Your task to perform on an android device: Select the saved trip of Fort William to Den Helder and view the Track details 
Image 0: 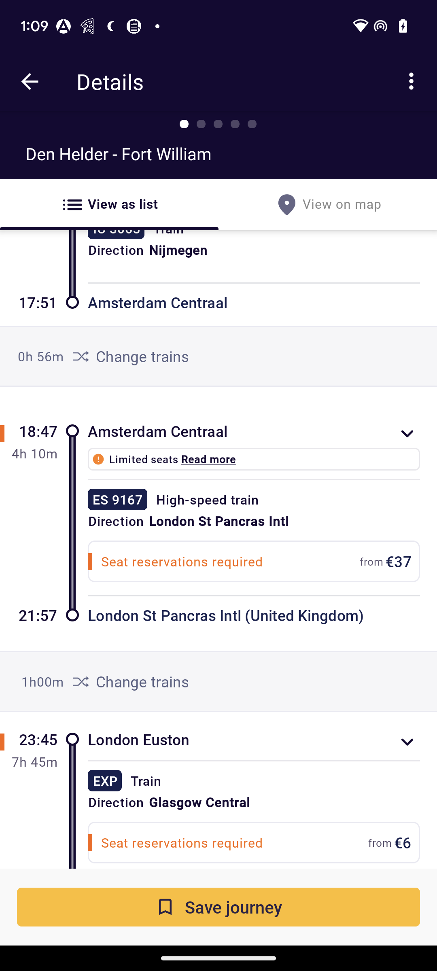
go back to the previous page
Step 0: press back button
Image 1: 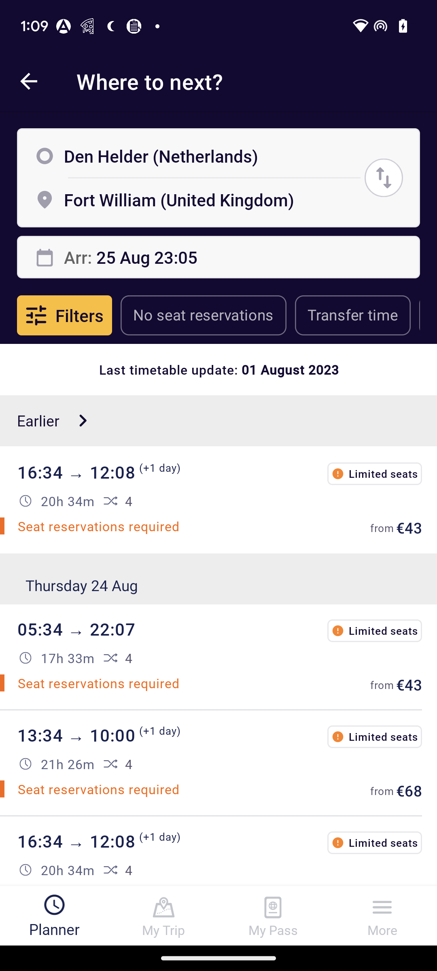
tab on the my trip option at the bottom of the screen
Step 1: click (164, 916)
Image 2: 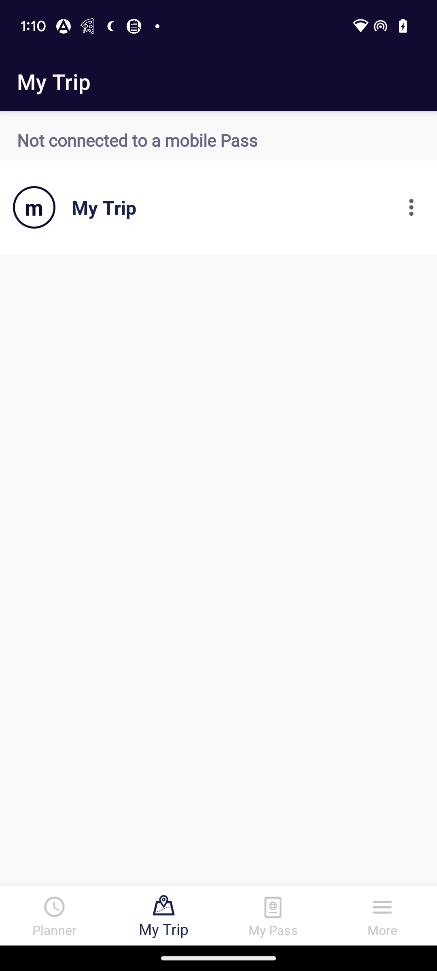
click on my trip
Step 2: click (218, 207)
Image 3: 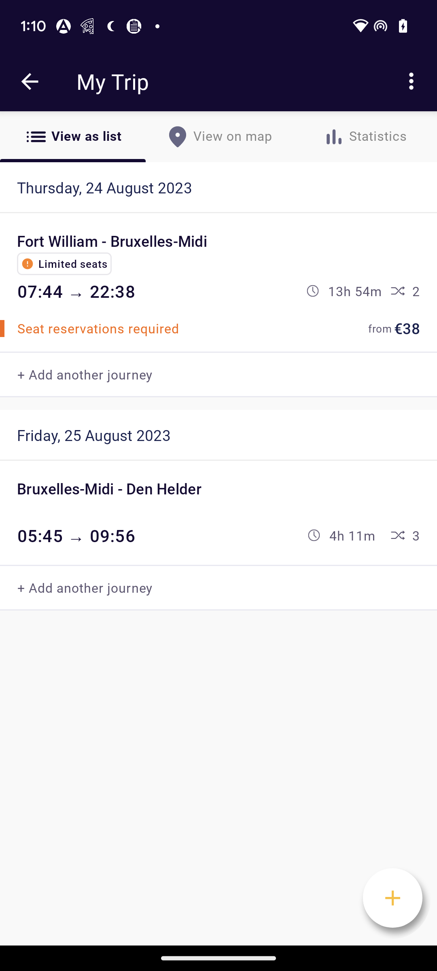
go to the view on map section
Step 3: click (232, 136)
Image 4: 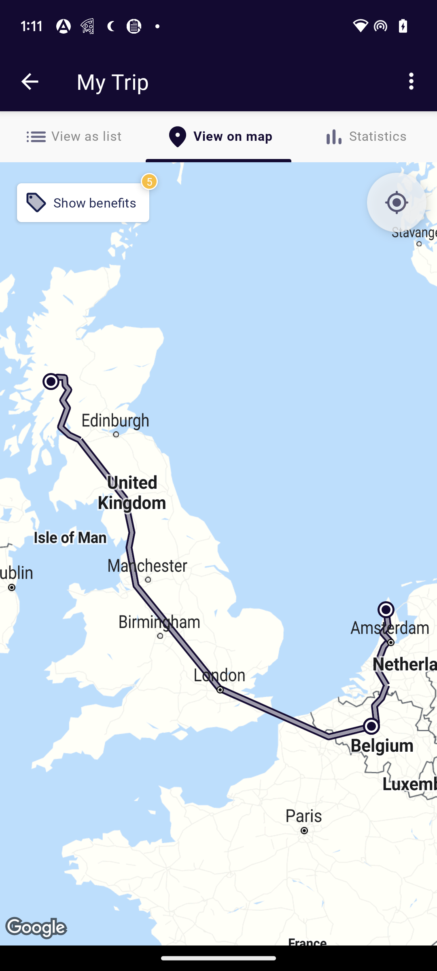
go to the view on map section
Step 4: click (233, 136)
Image 6: 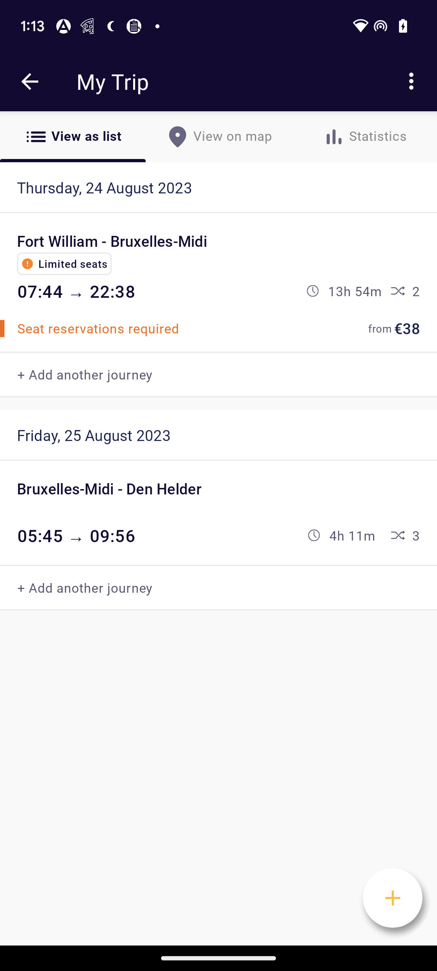
click on fort william 
Step 6: click (186, 241)
Image 7: 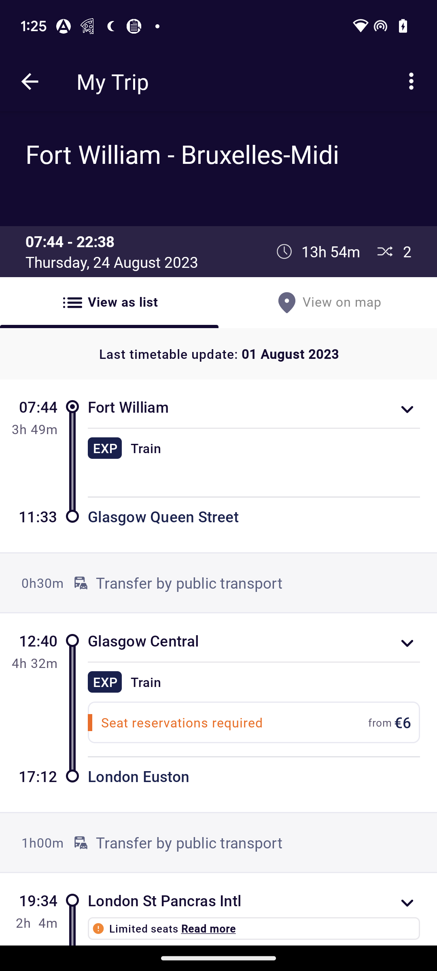
click on exp button 
Step 7: click (104, 448)